Your task to perform on an android device: I want to get the direction to the bus stop to catch my bus, so get the bus stop direction in the Wanderu app.
Image 0: 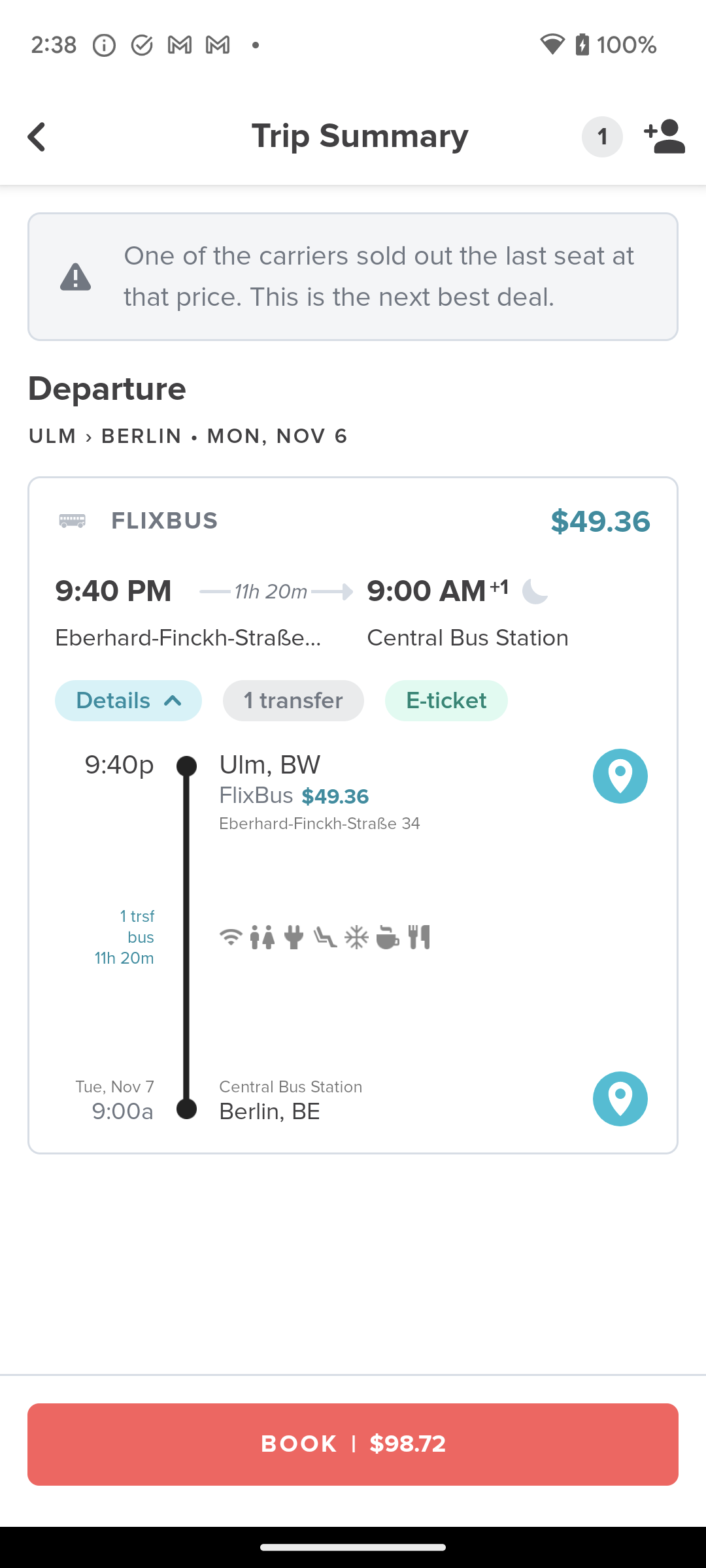
Click on the location icon of Ulm to get the direction to the bus stop.
Step 0: click (620, 776)